Your task to perform on an android device: View the PDf file of The Queen's Gambit in double-facing and night mode on the Foxit PDF Editor app.
Image 1: 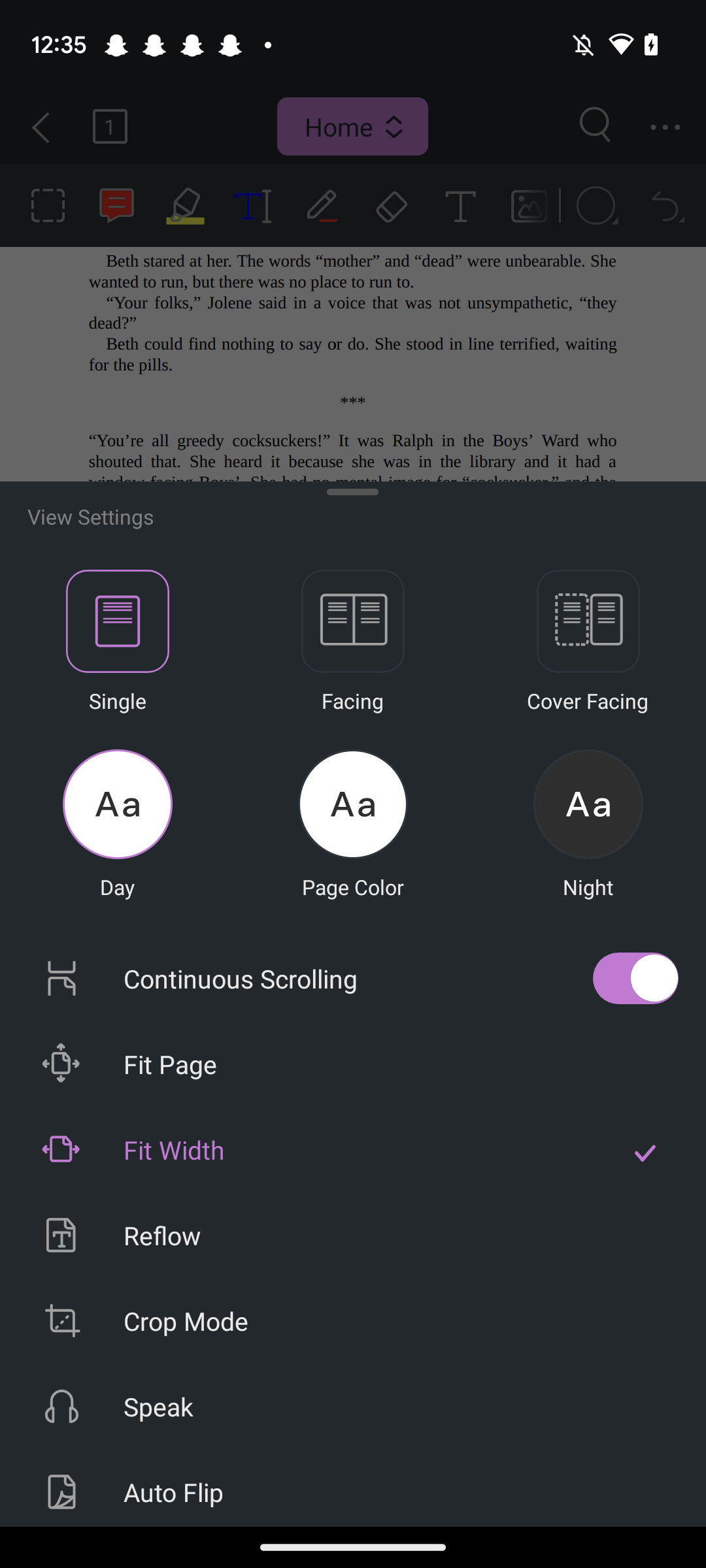
Click on the Double- facing mode.
Step 1: click (333, 606)
Image 2: 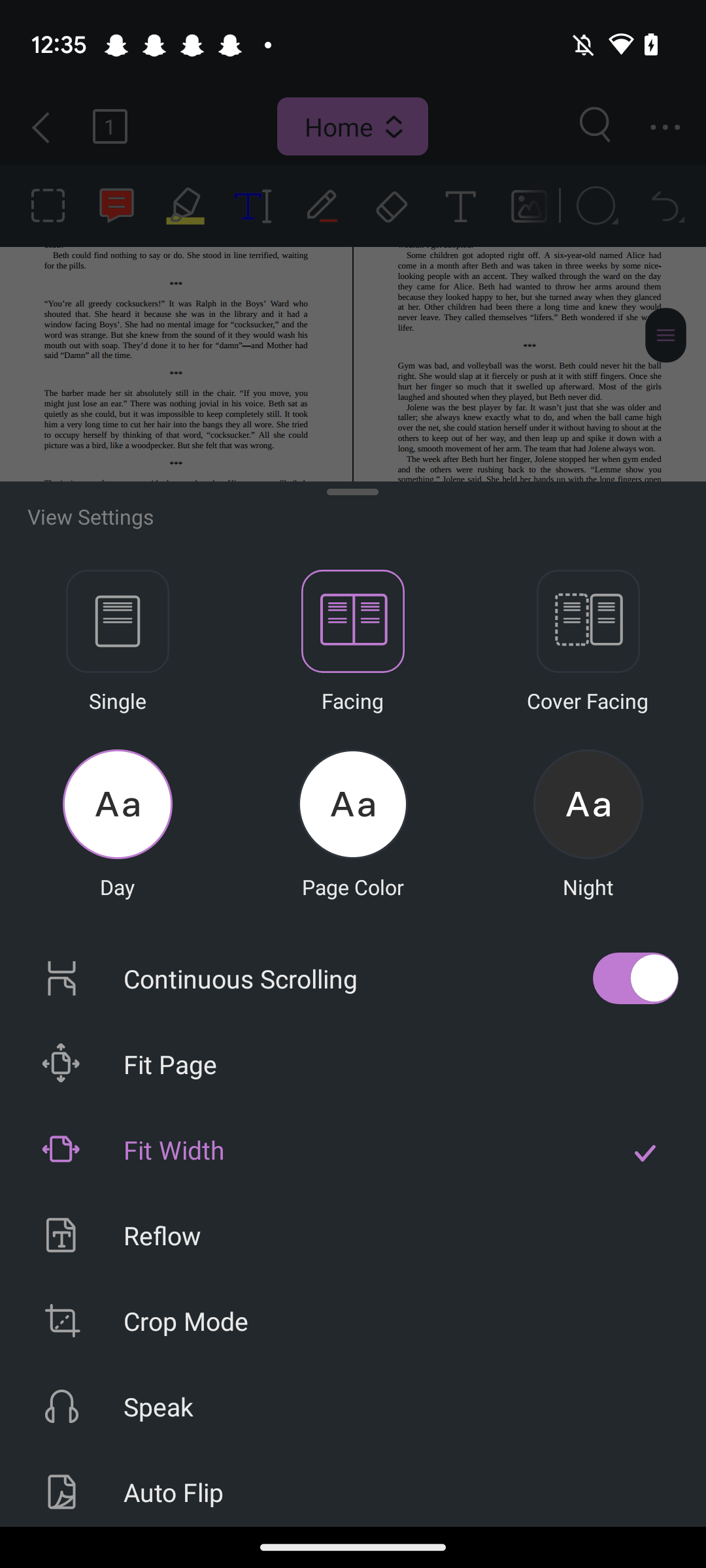
Click on the Night Mode.
Step 2: click (571, 821)
Image 3: 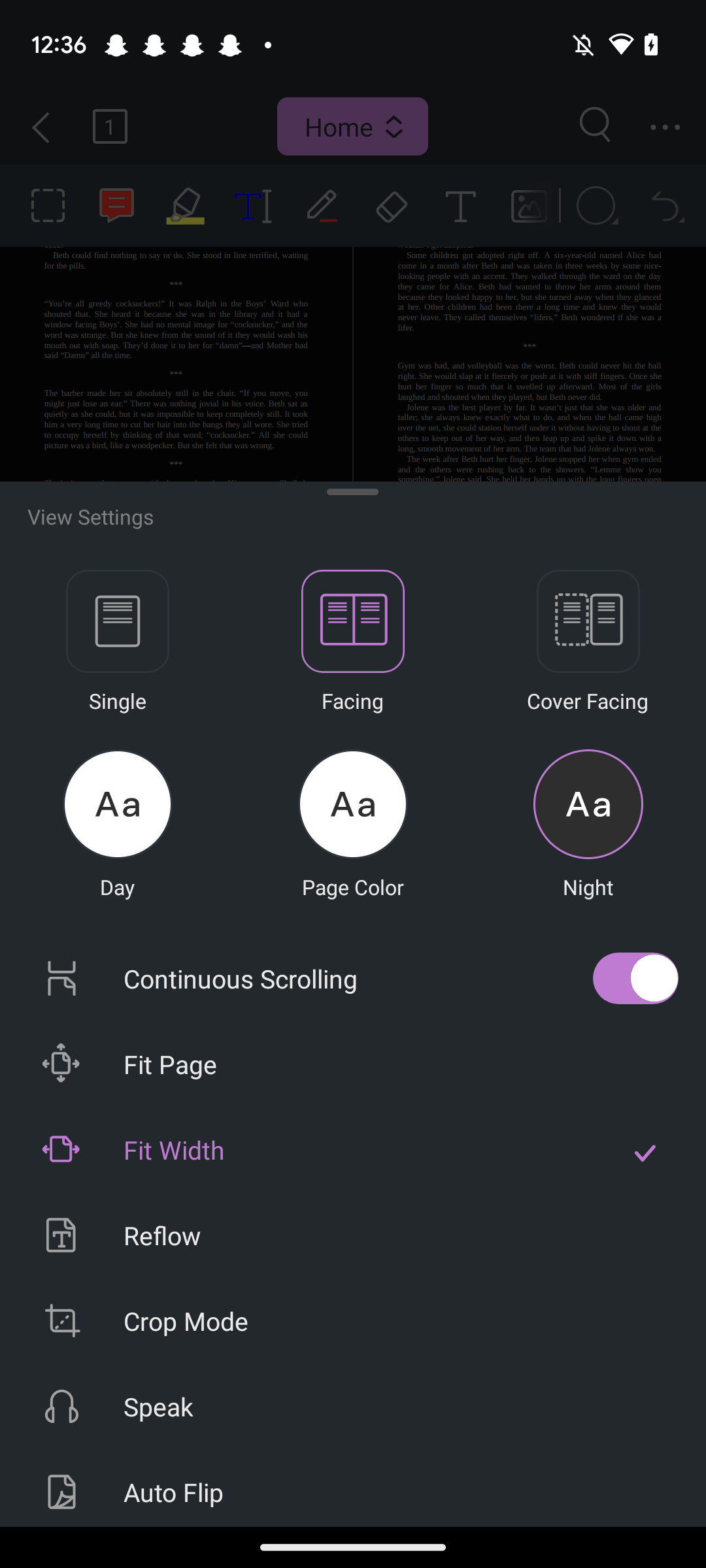
Click on the Night Mode.
Step 3: click (571, 821)
Image 4: 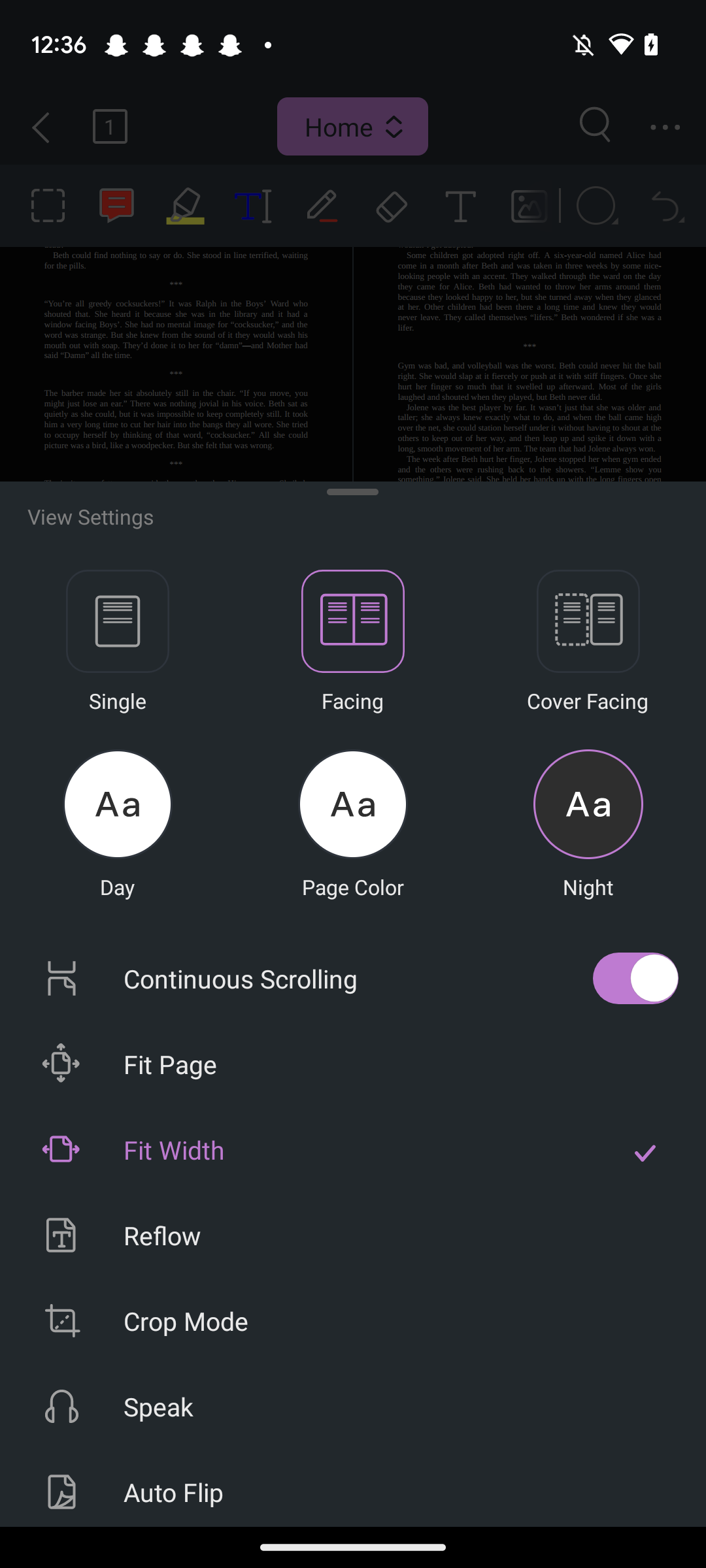
Go back
Step 4: press back button
Image 6: 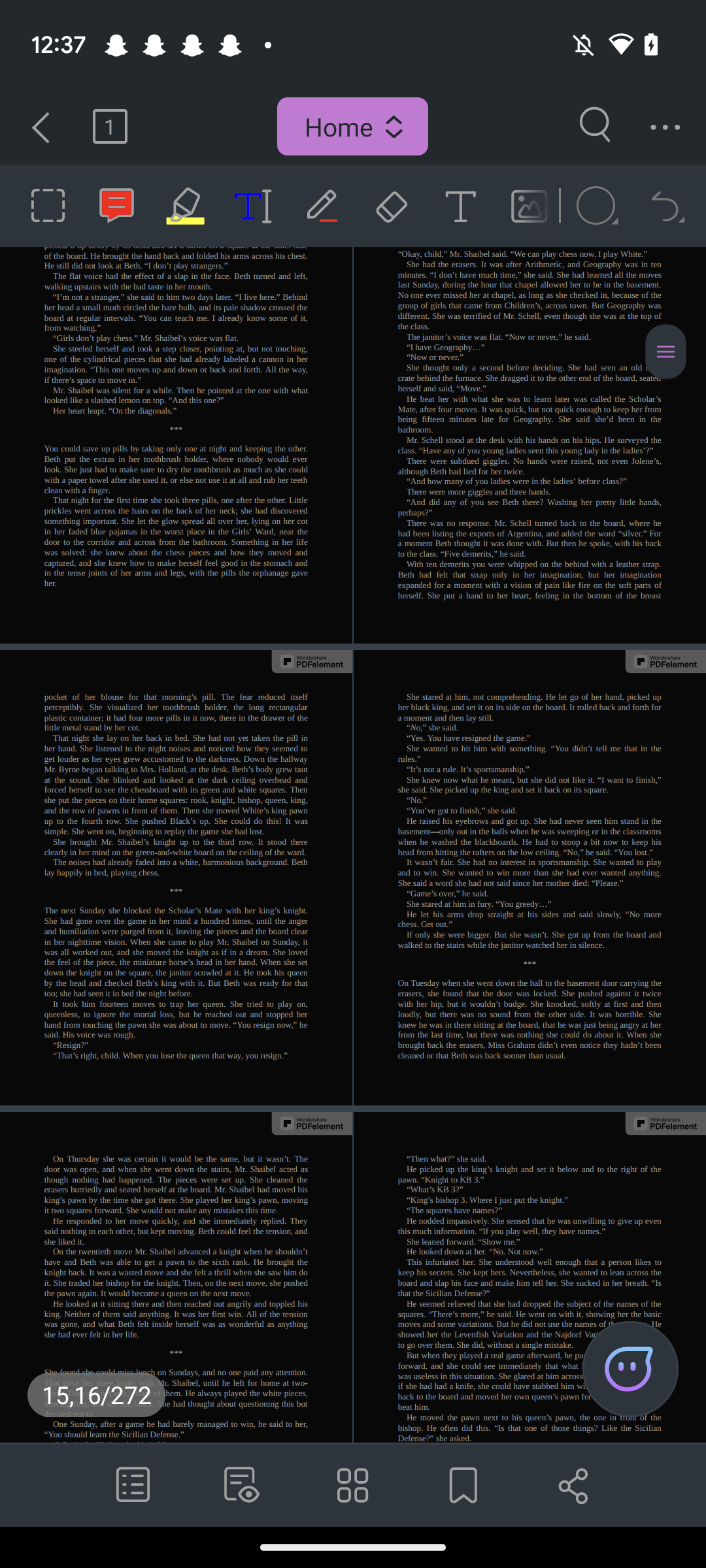
Scroll up
Step 6: scroll down